Your task to perform on an android device:  view the specifics of the train arrival between 12:30 pm to 13:35 pm.
Image 0: 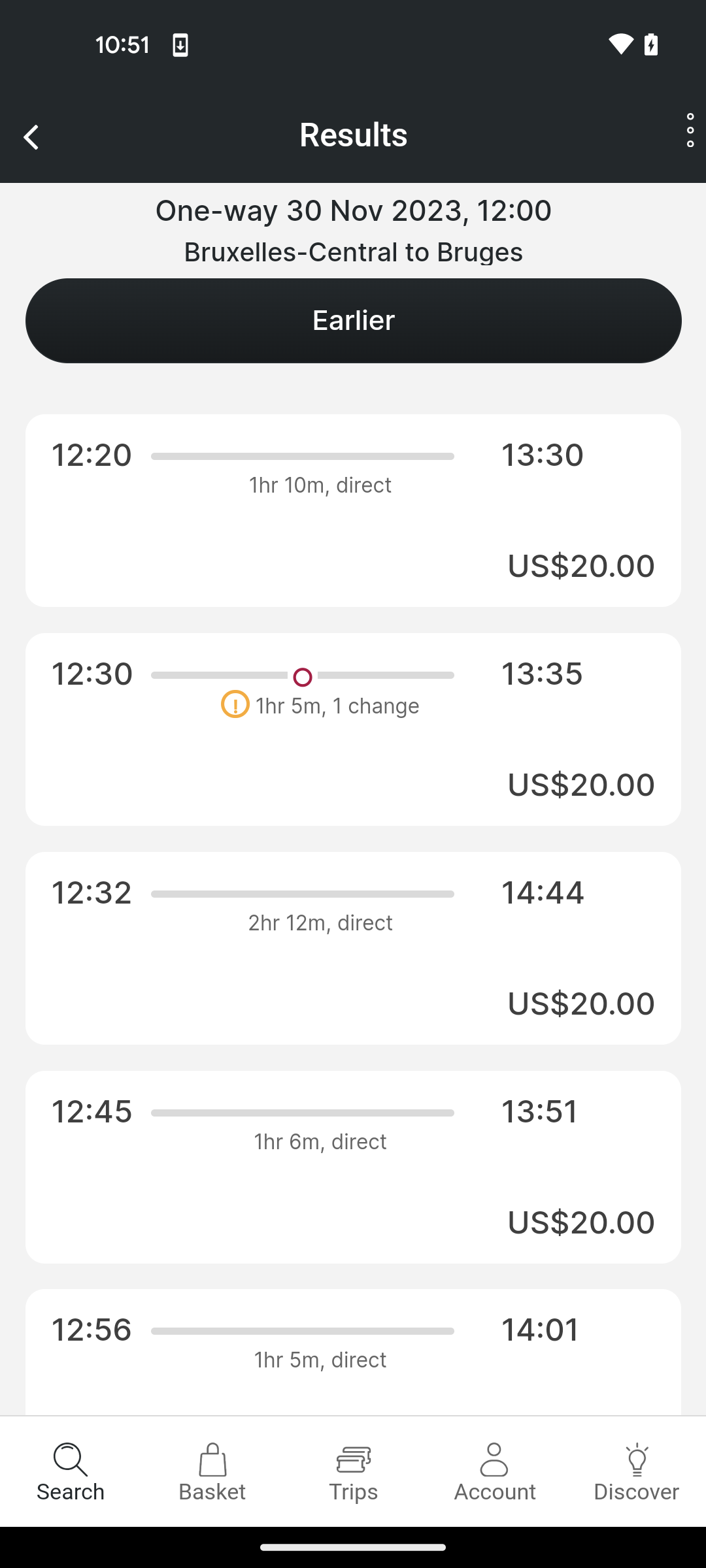
Tap on the train time 12:30 pm to 13:35 pm
Step 0: click (352, 730)
Image 1: 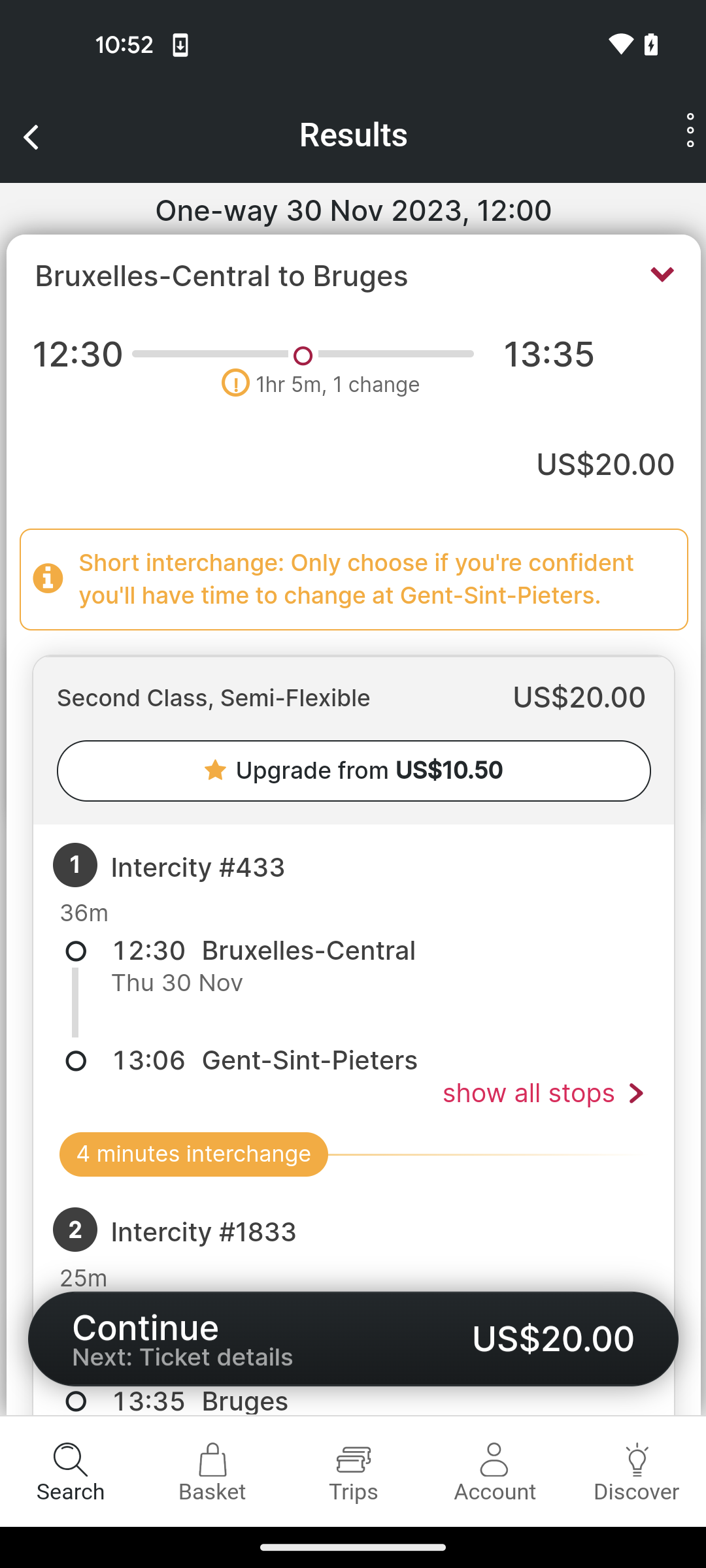
Tap on the show all stops option
Step 1: click (532, 1093)
Image 2: 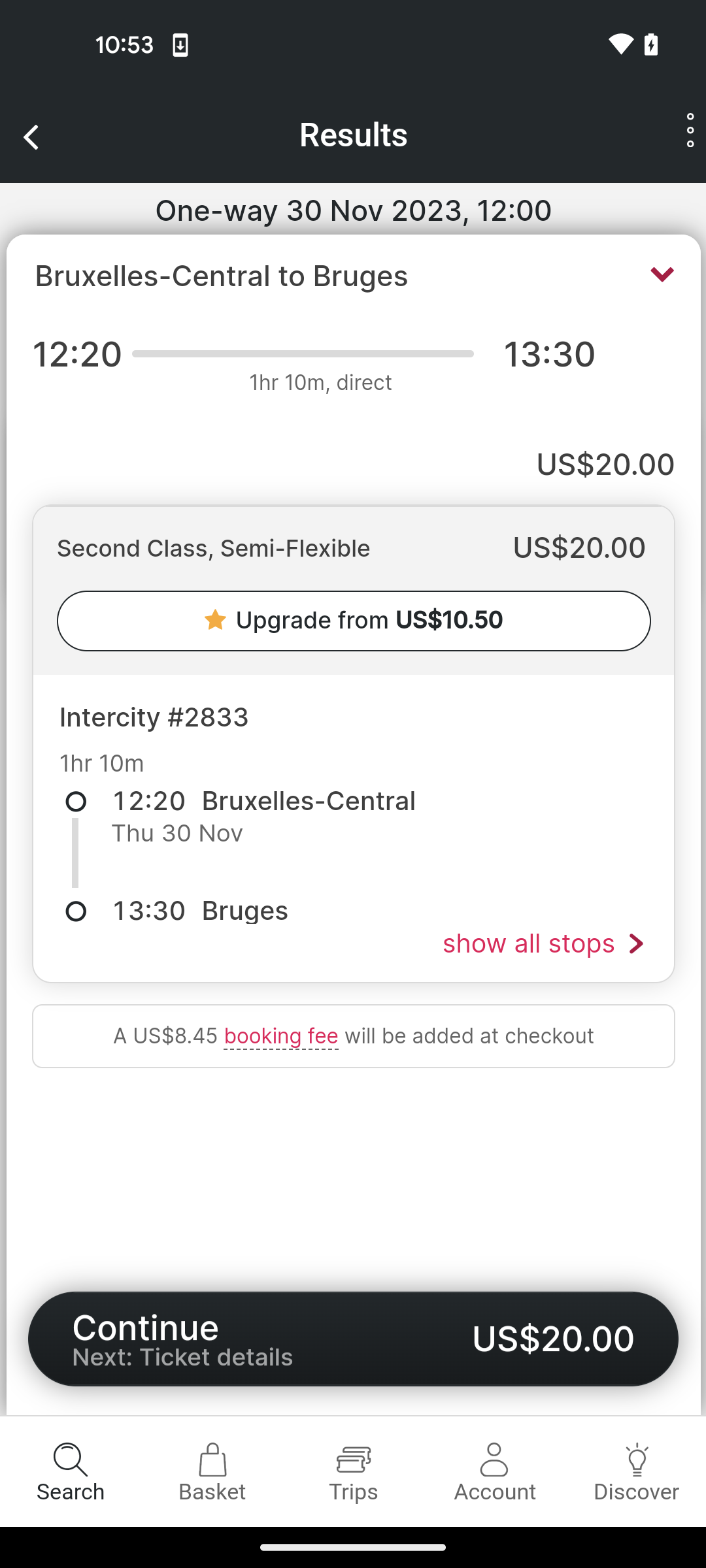
Tap on the show all stops option
Step 2: wait